Your task to perform on an android device: Find a hotel in Vancouver, British Columbia, Canada, for three adults from December 16 to 20 on the Wanderlog app.
Image 0: 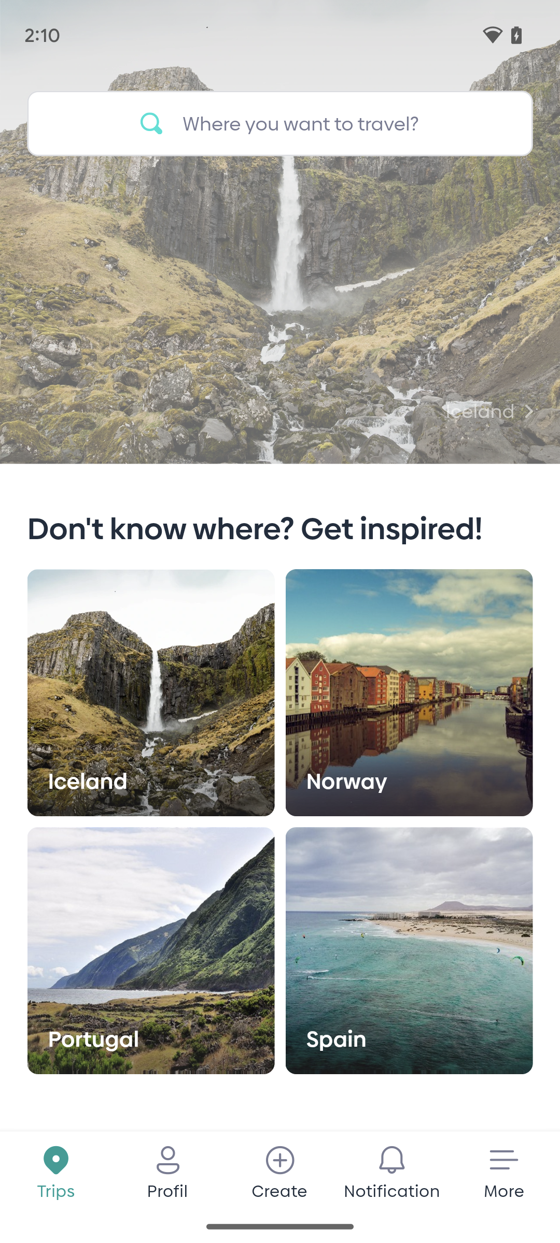
Open the Wanderlog app.
Step 0: open app "Wanderlog"
Image 1: 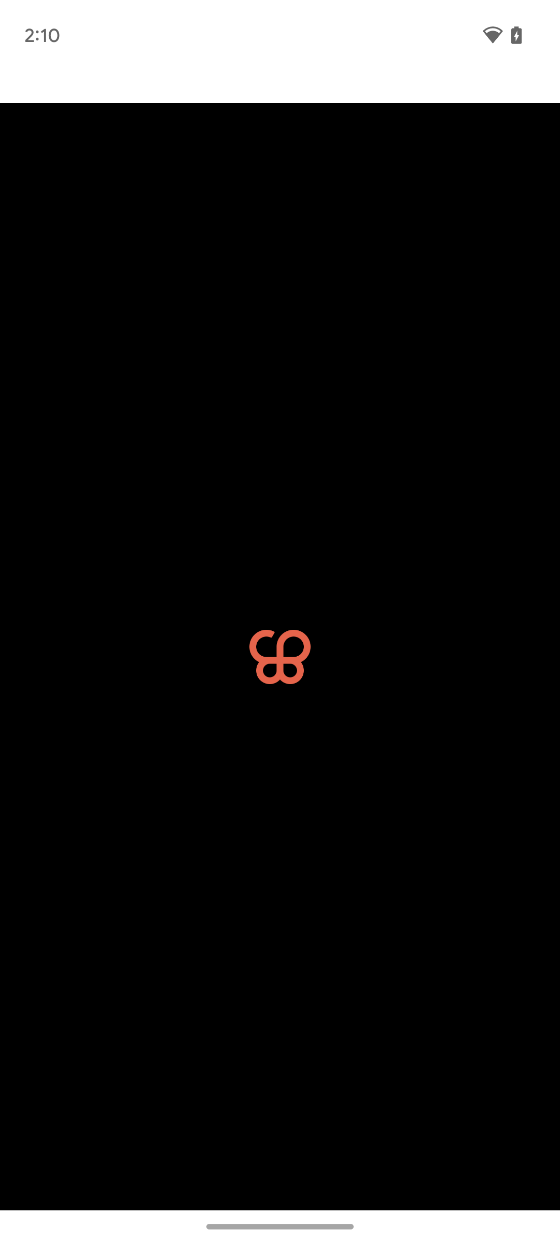
Open the Wanderlog app.
Step 1: wait
Image 2: 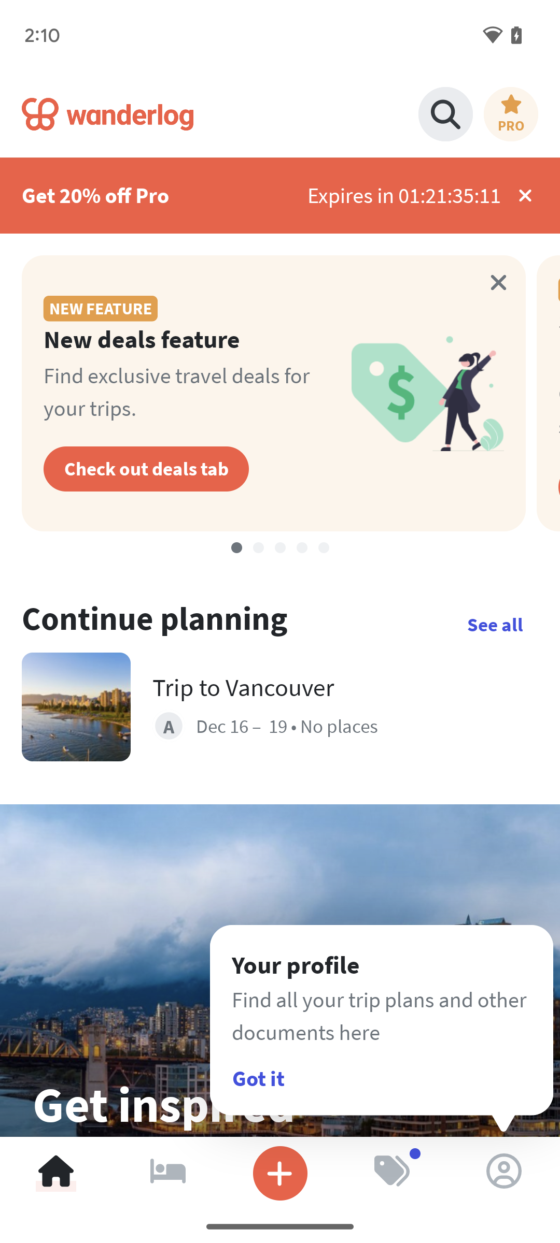
Click on the Stay icon at the bottom.
Step 2: click (177, 1171)
Image 3: 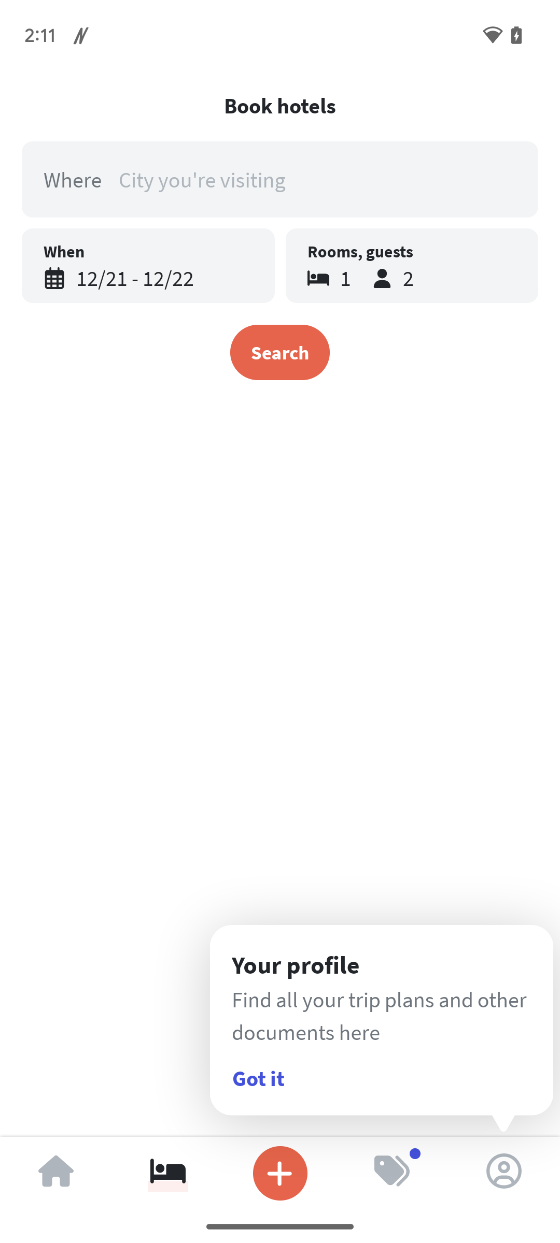
Click on the search box.
Step 3: click (382, 175)
Image 4: 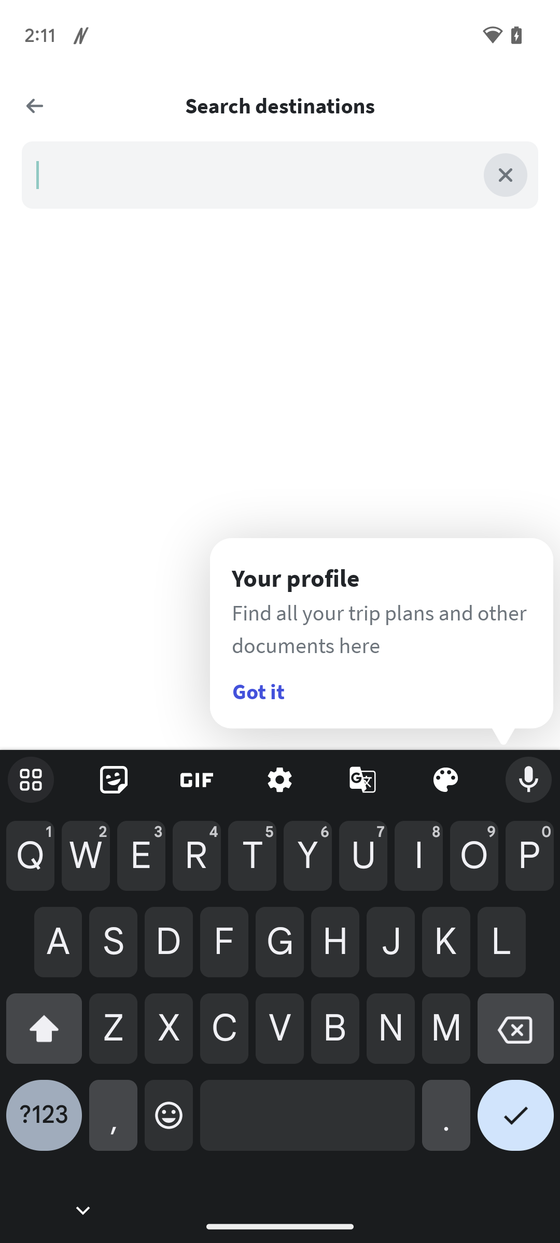
Type Vancouver, British Columbia, Canada, in the search box.
Step 4: type "Vancouver, British Columbia, Canada,"
Image 5: 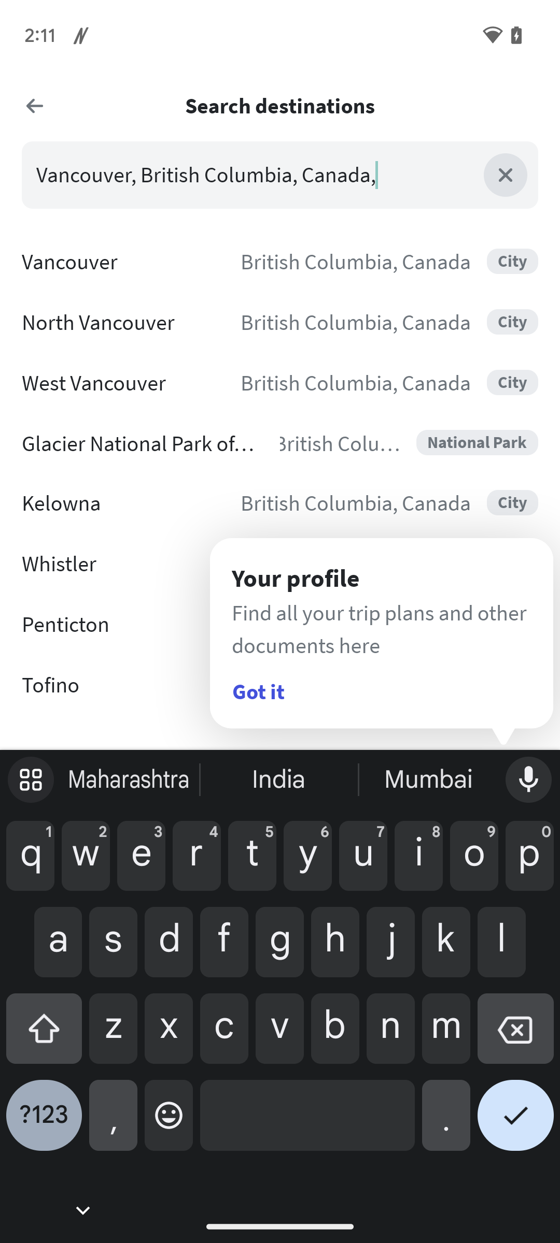
Click on the First result.
Step 5: click (347, 262)
Image 6: 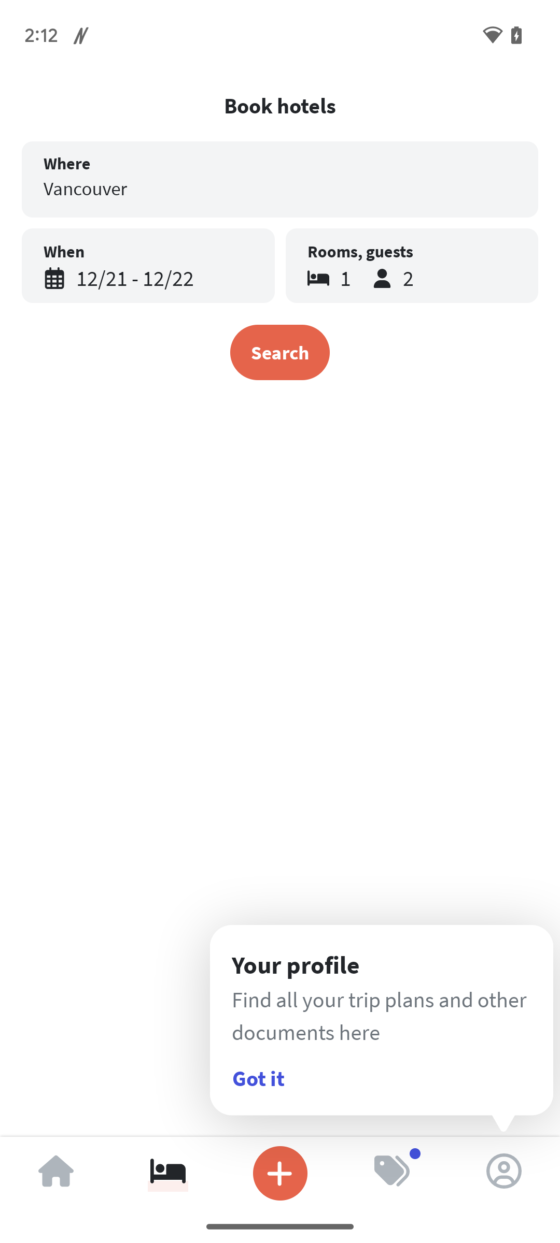
Click on the calendar icon.
Step 6: click (54, 278)
Image 7: 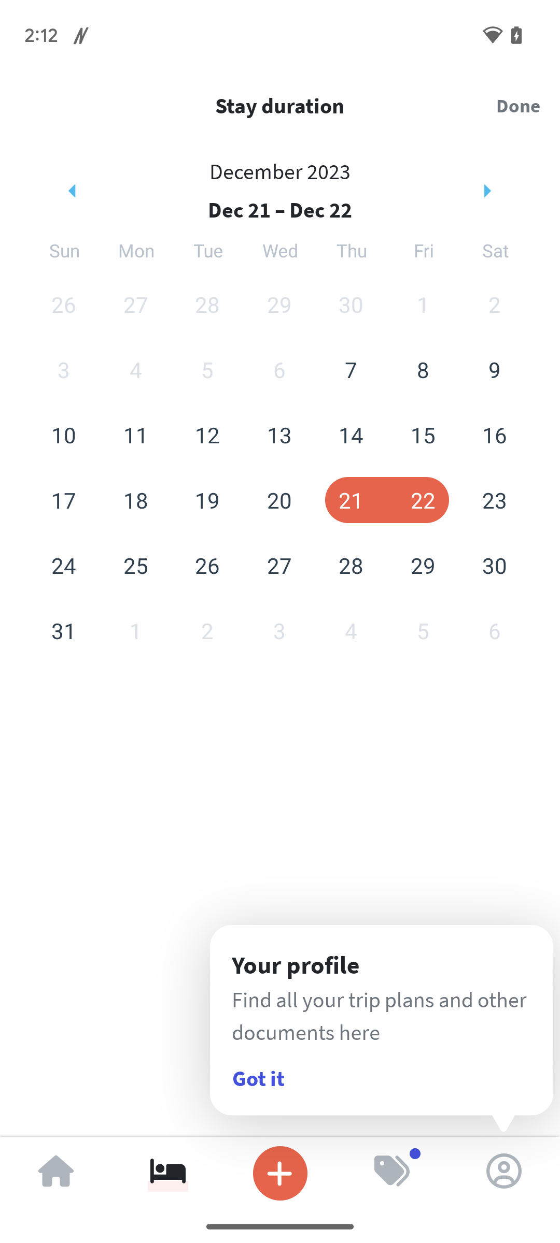
click on the date 16 december.
Step 7: click (494, 435)
Image 8: 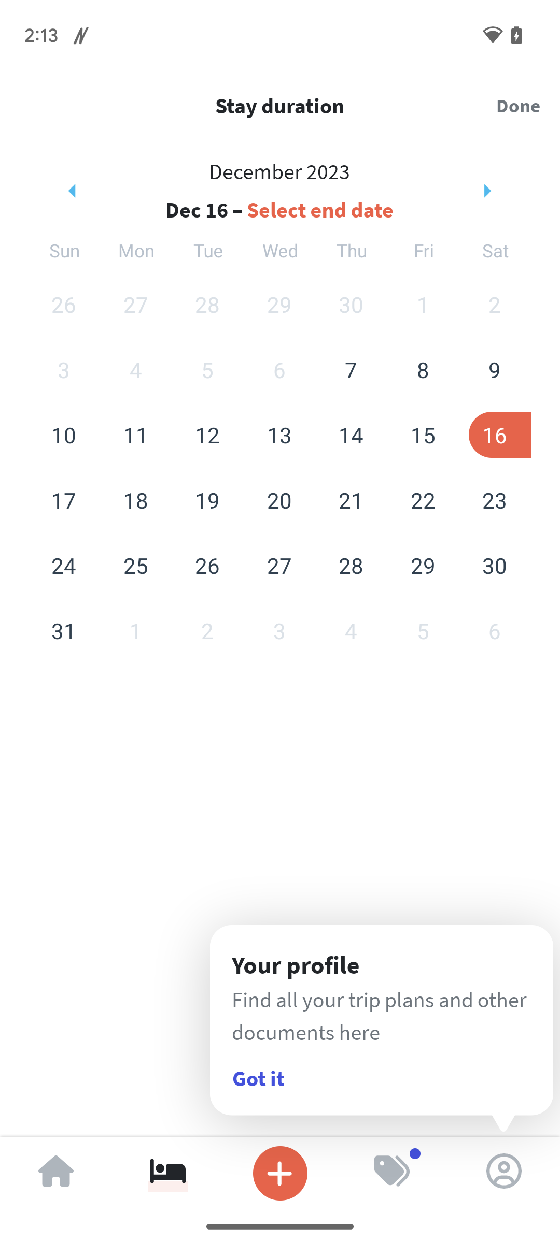
click on the date 20 december.
Step 8: click (279, 500)
Image 9: 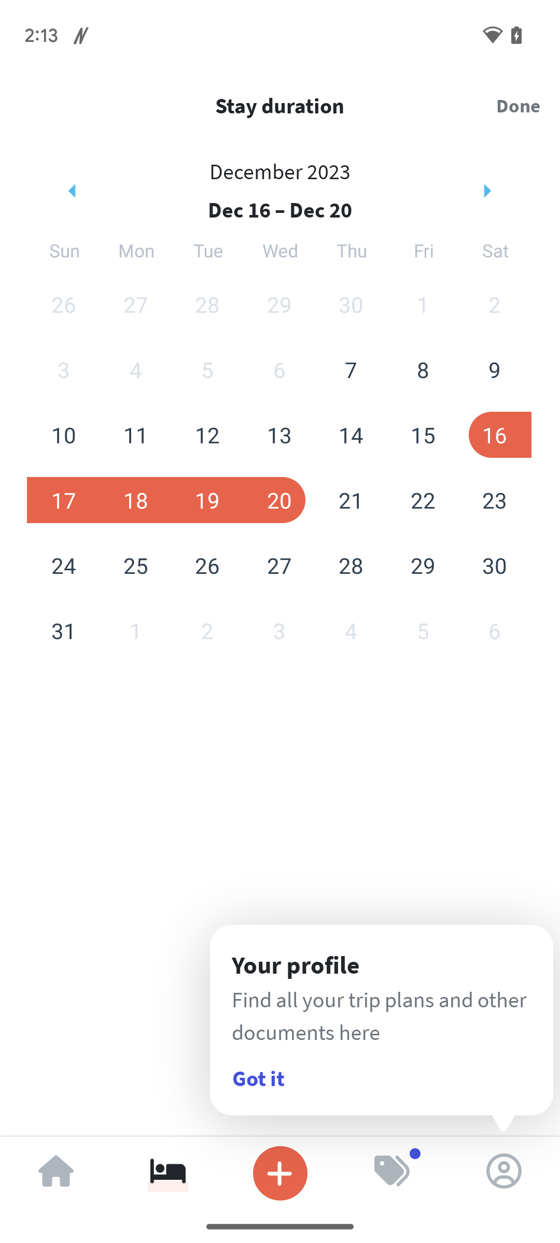
Click on the Done tab at the top right corner of the screen.
Step 9: click (517, 106)
Image 10: 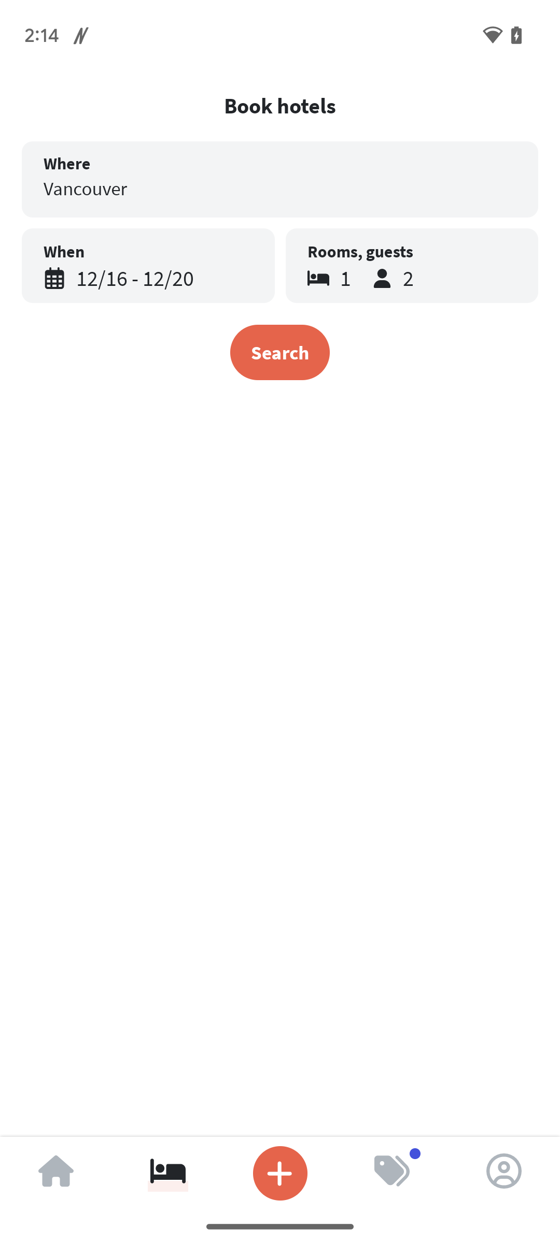
Click on the Rooms tab.
Step 10: click (412, 252)
Image 11: 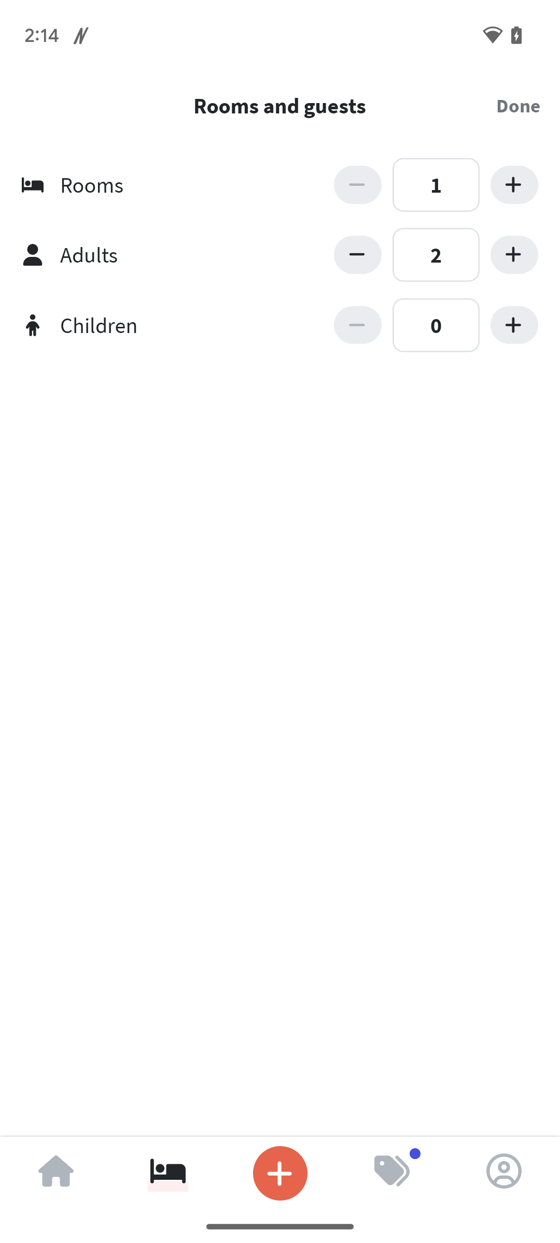
Click on the + icon of the Rooms tab.
Step 11: click (500, 189)
Image 12: 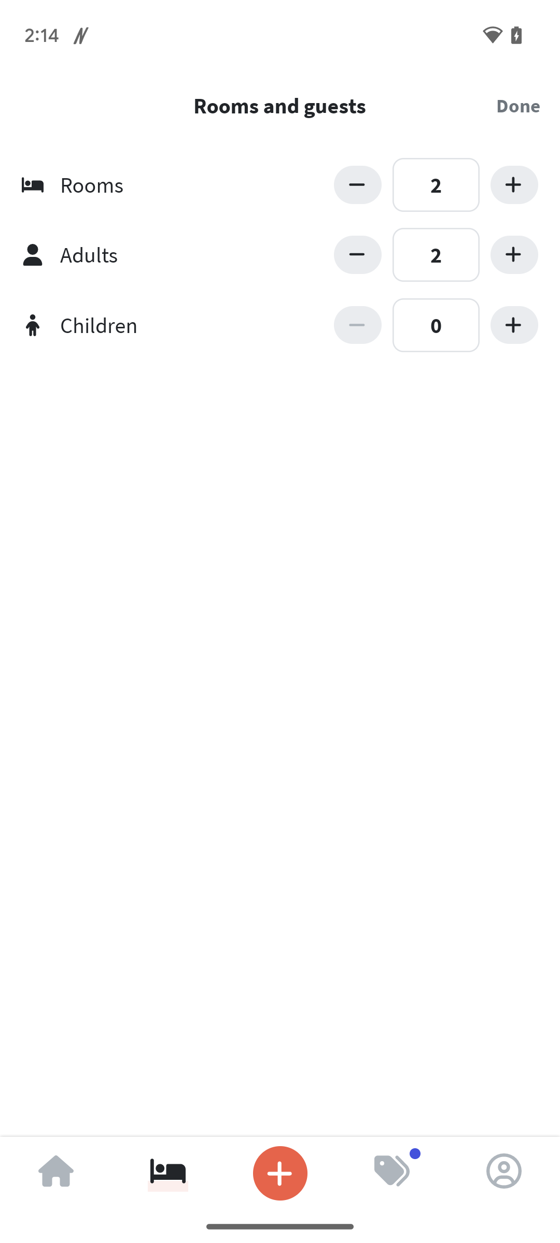
Click on the + icon  of the Adults tab.
Step 12: click (513, 247)
Image 13: 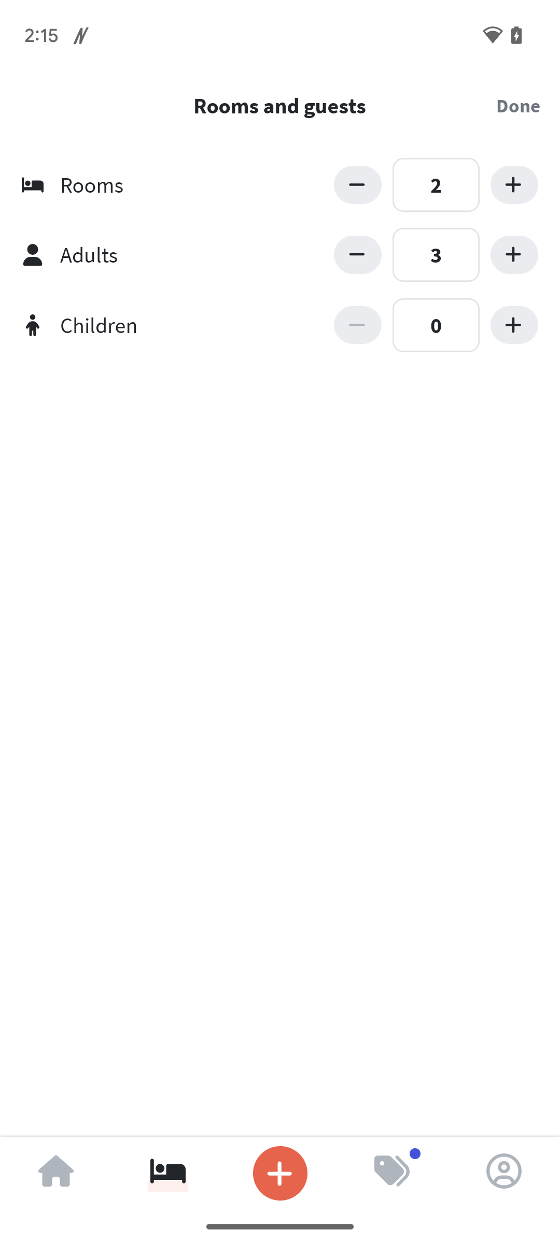
Click on the Done tab at the top right corner of the screen.
Step 13: click (517, 106)
Image 14: 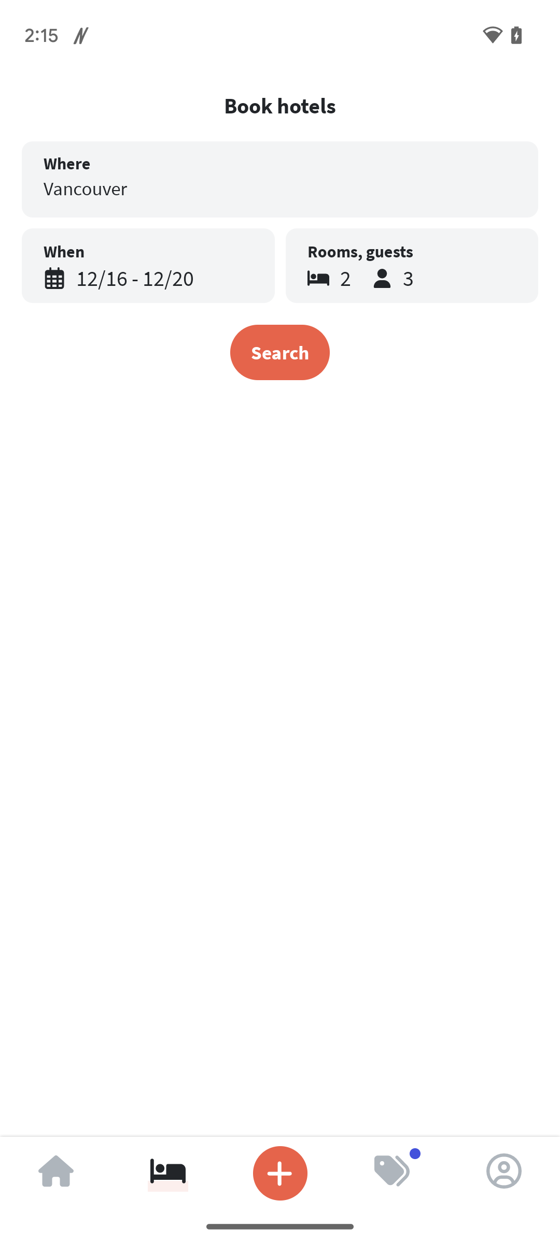
Click on the search button.
Step 14: click (279, 352)
Image 15: 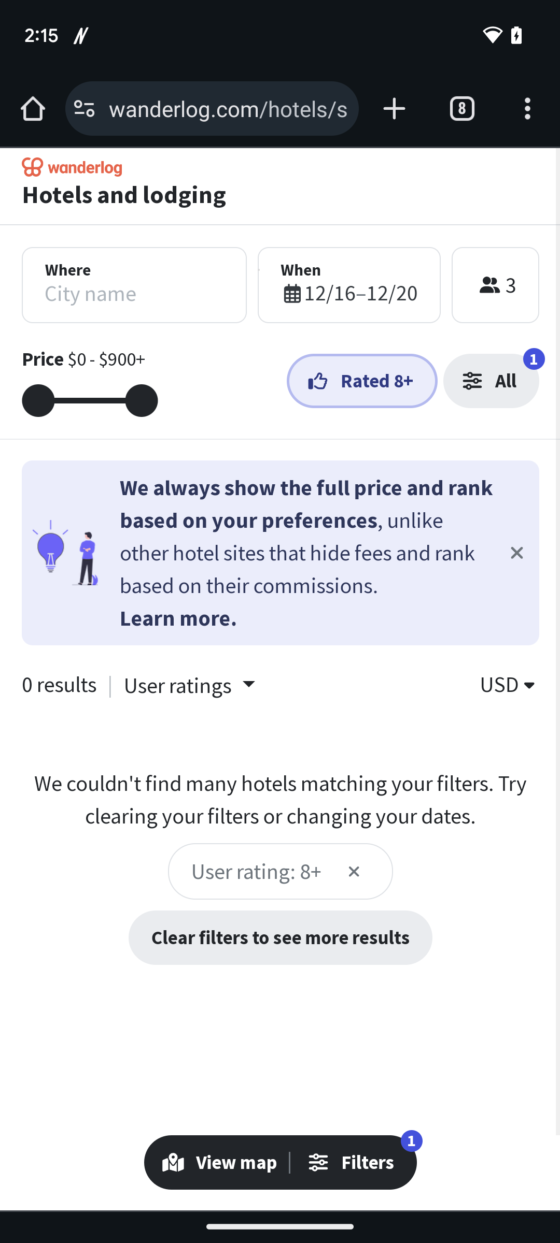
Click on the search button.
Step 15: wait